Your task to perform on an android device: In the Insight Timer app, I would like to listen to Meditation for Deep sleep so i can have a peaceful night's rest.
Image 0: 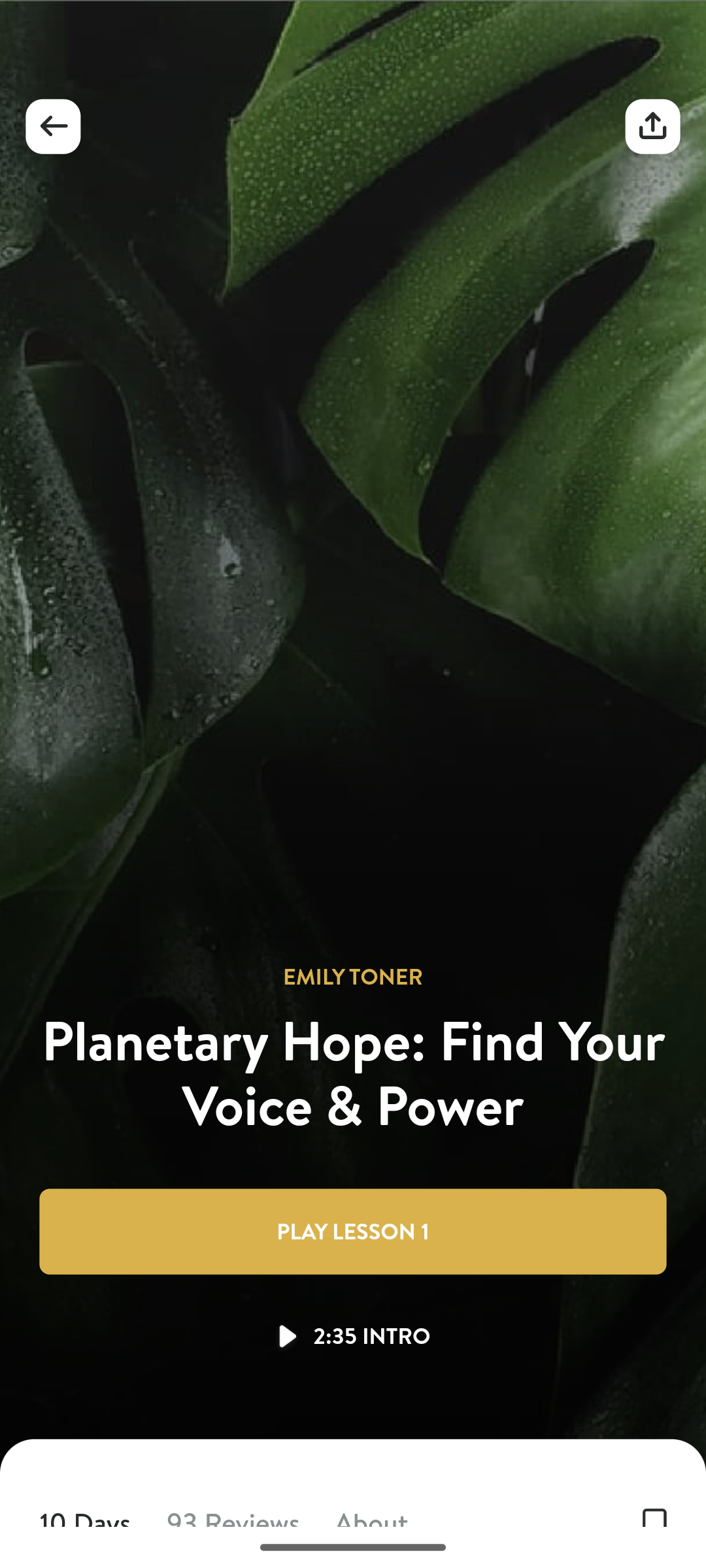
Go back to the home page of the app
Step 0: press back button
Image 1: 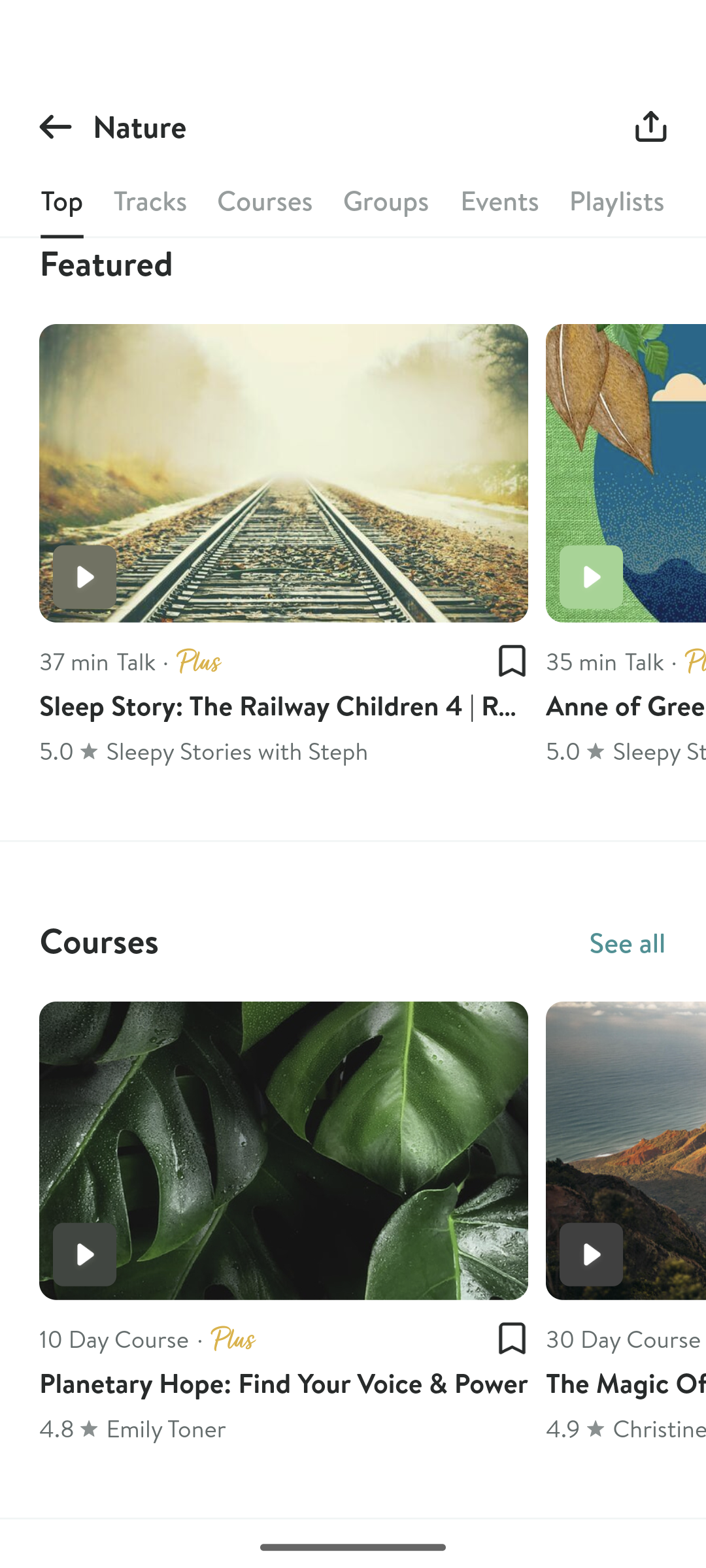
Go back to the home page of the app
Step 1: press back button
Image 2: 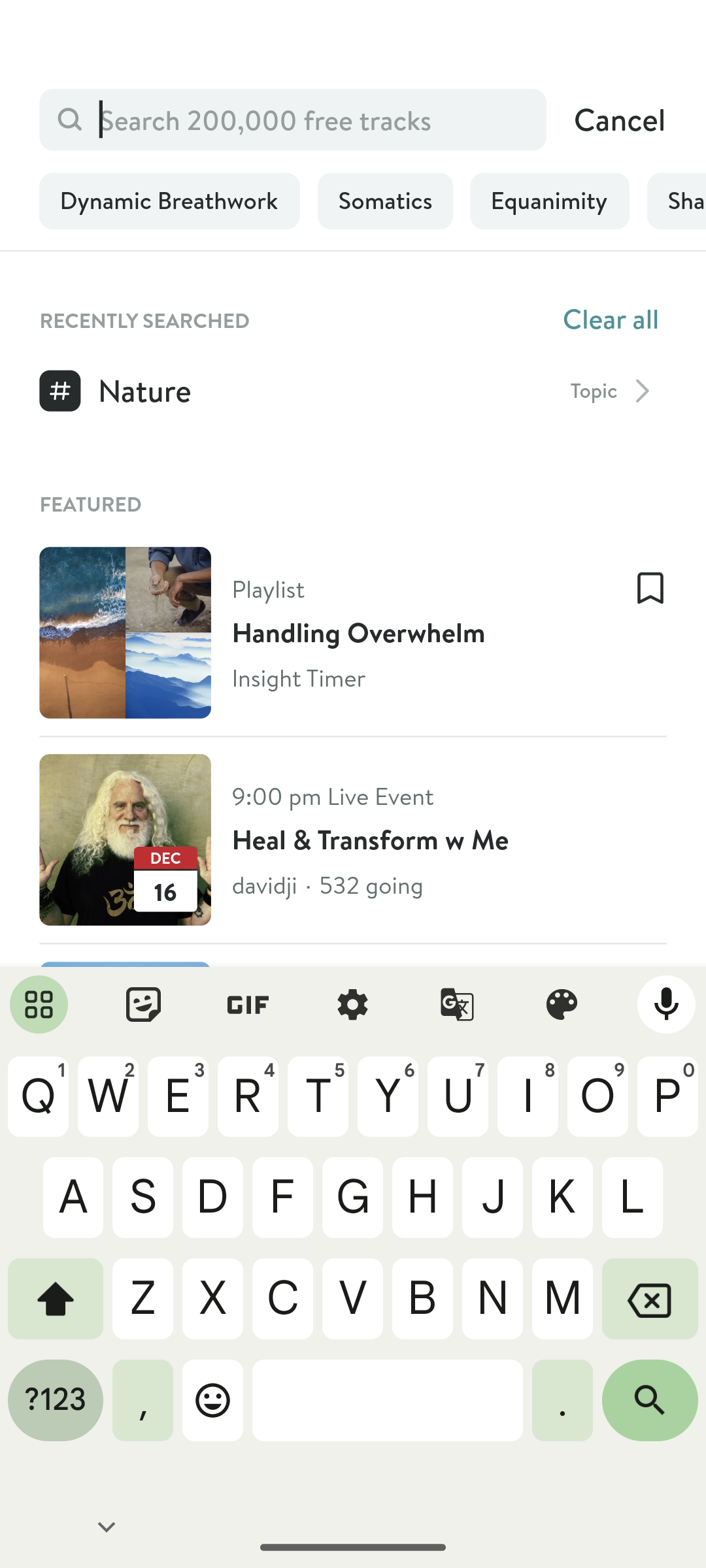
Go back to the home page of the app
Step 2: press back button
Image 3: 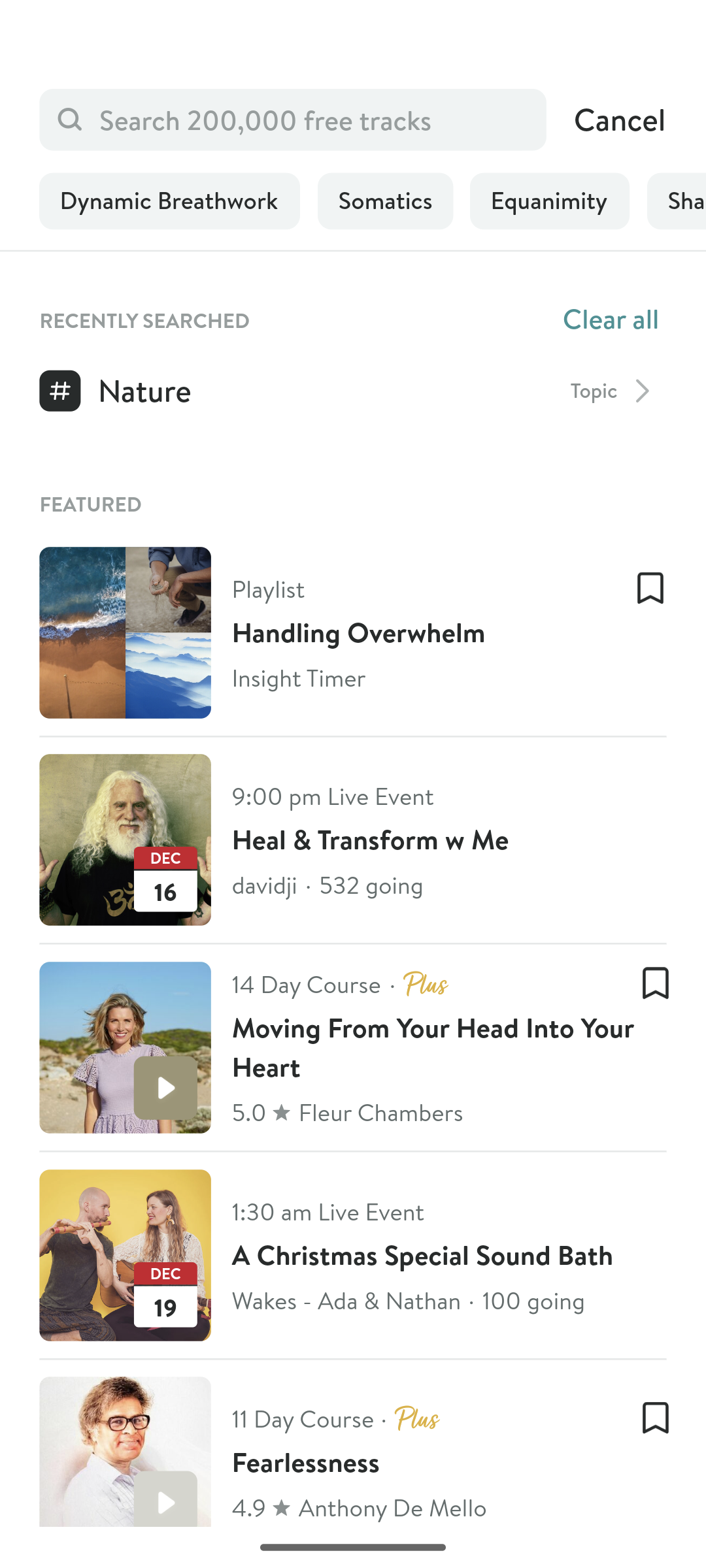
Go back to the home page of the app
Step 3: press back button
Image 4: 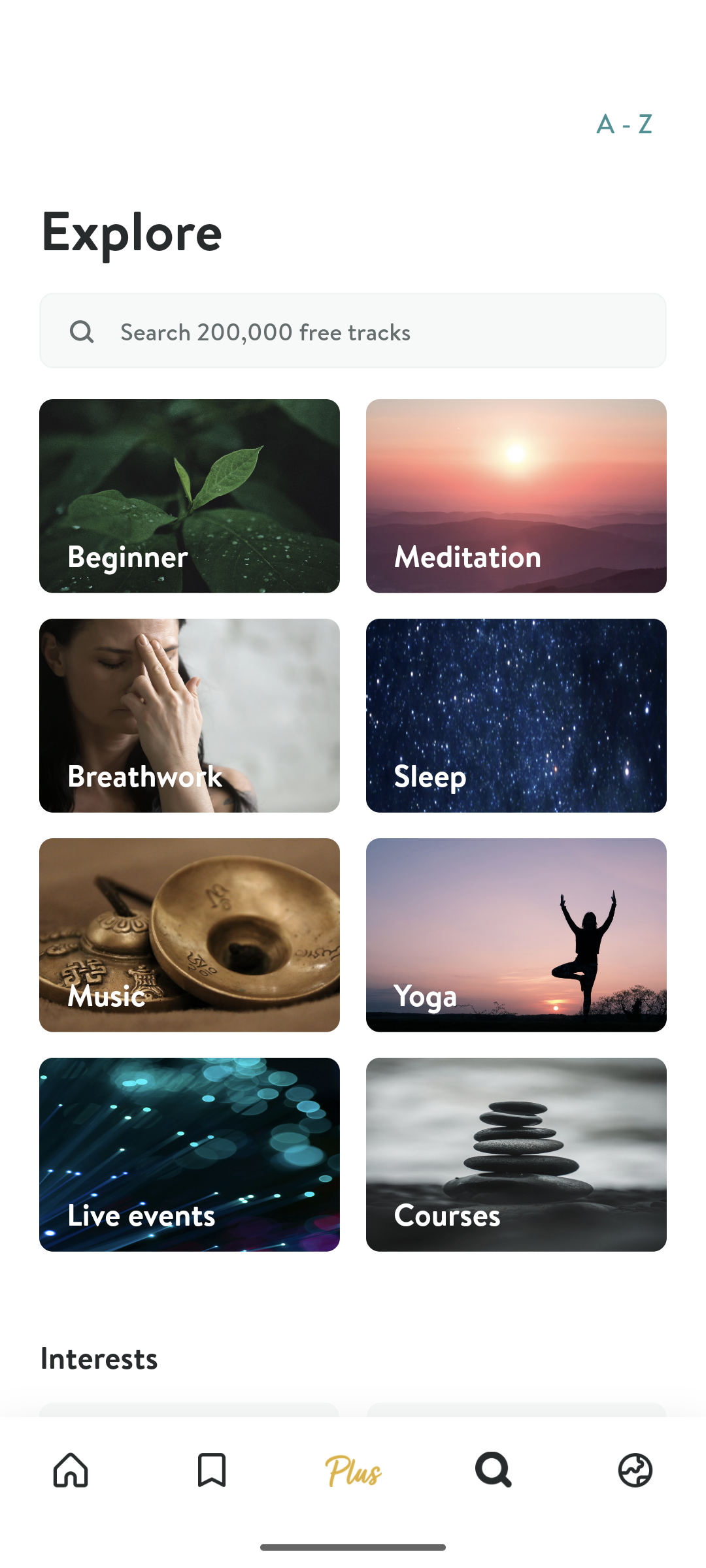
Click on the Sleep option
Step 4: click (516, 715)
Image 5: 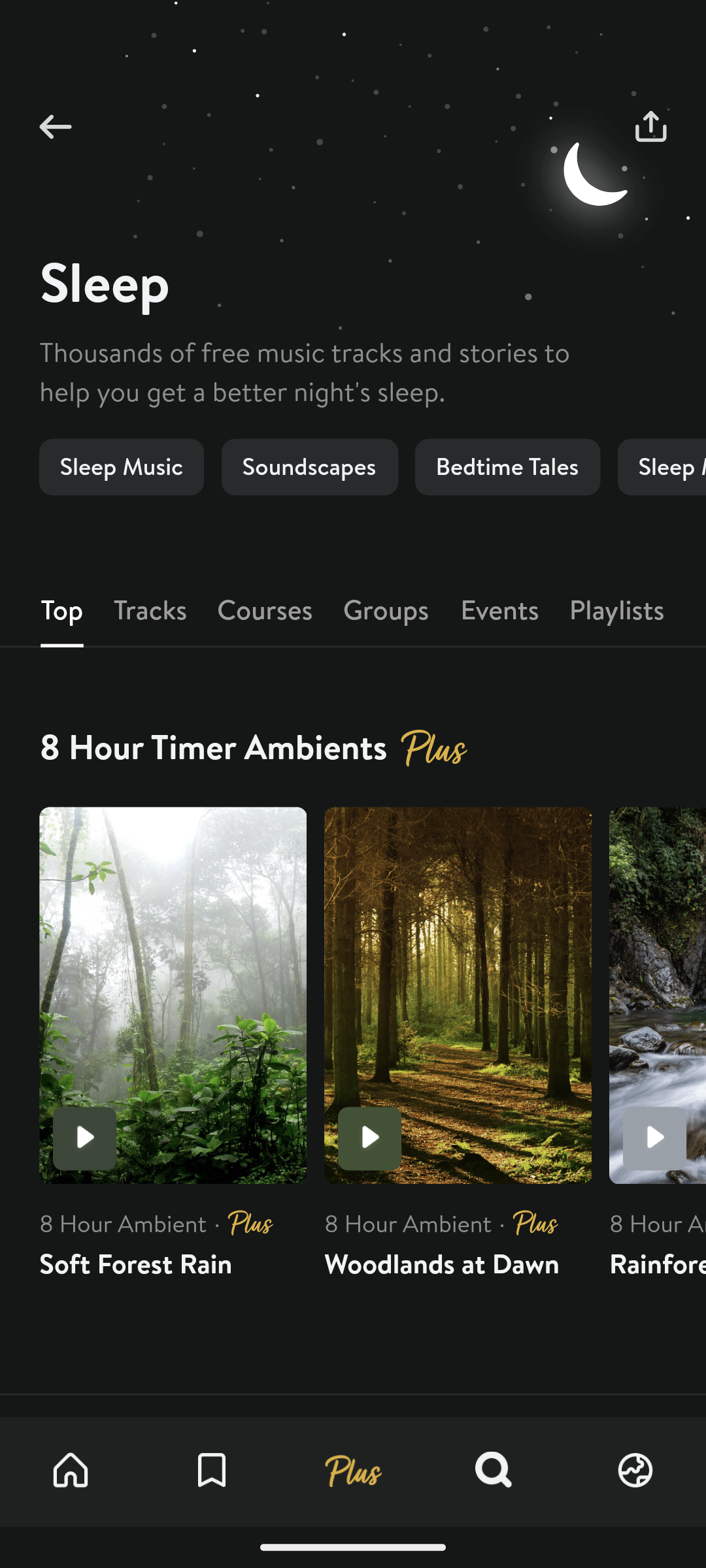
Swipe up to view Deep Sleep meditation option
Step 5: scroll down
Image 6: 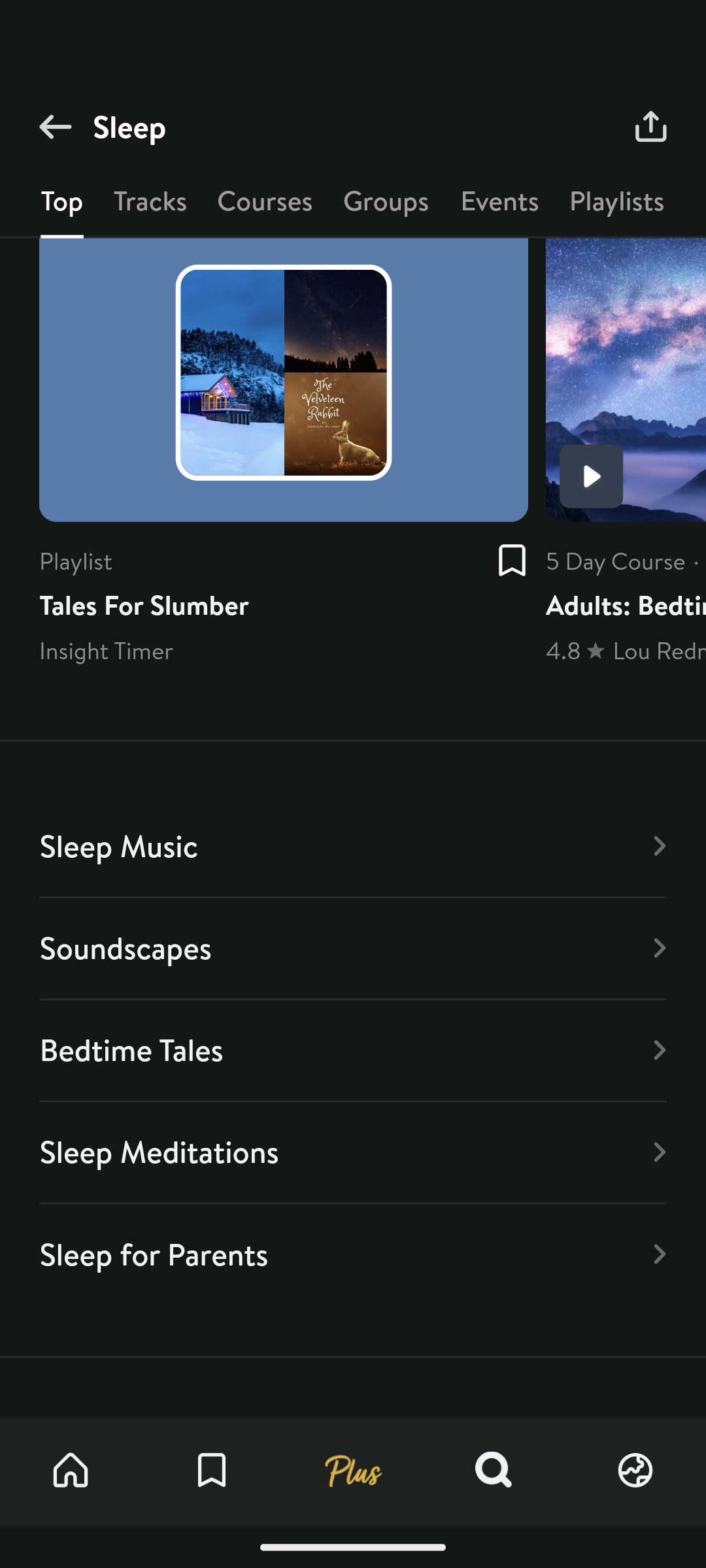
Swipe up to view Deep Sleep meditation option
Step 6: scroll down
Image 7: 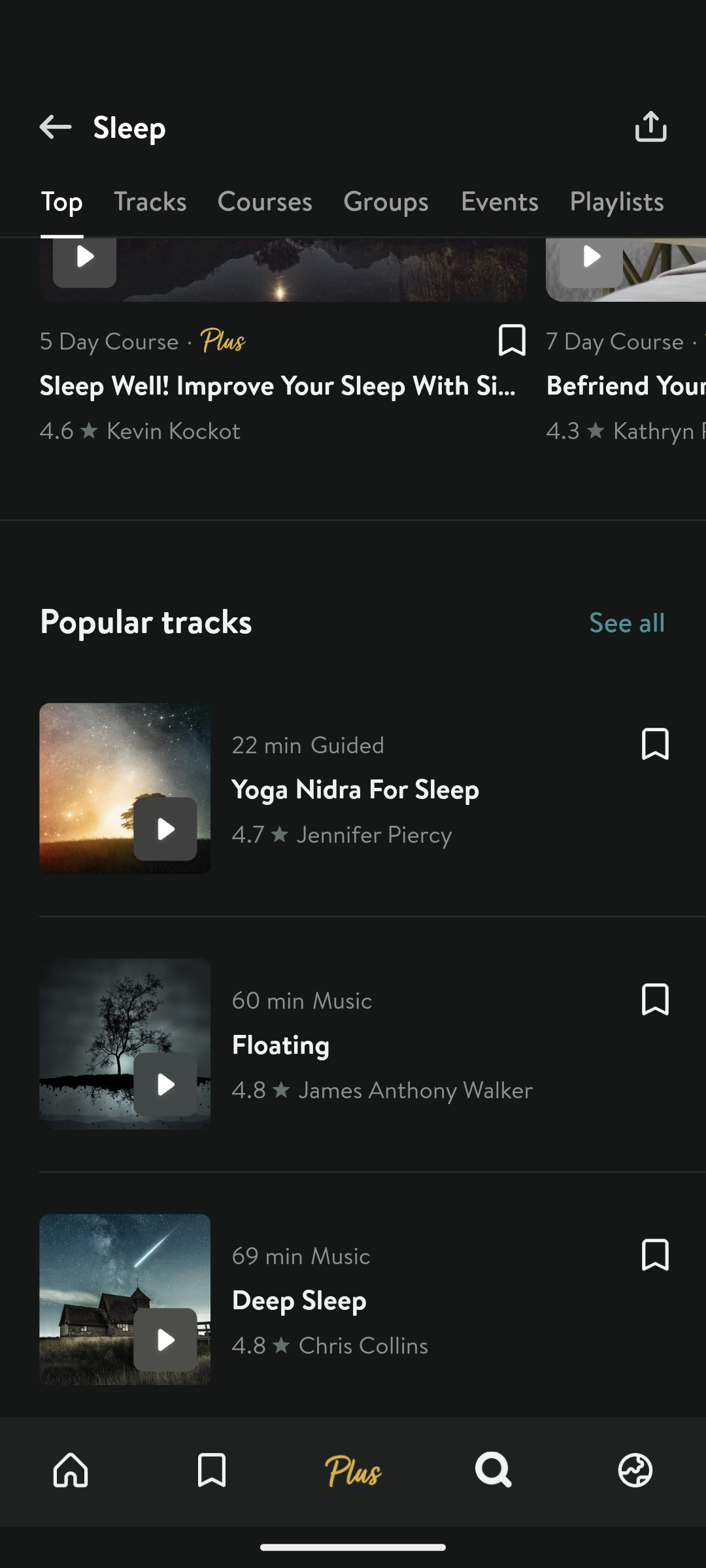
Click on the Deep Sleep option
Step 7: click (373, 1299)
Image 8: 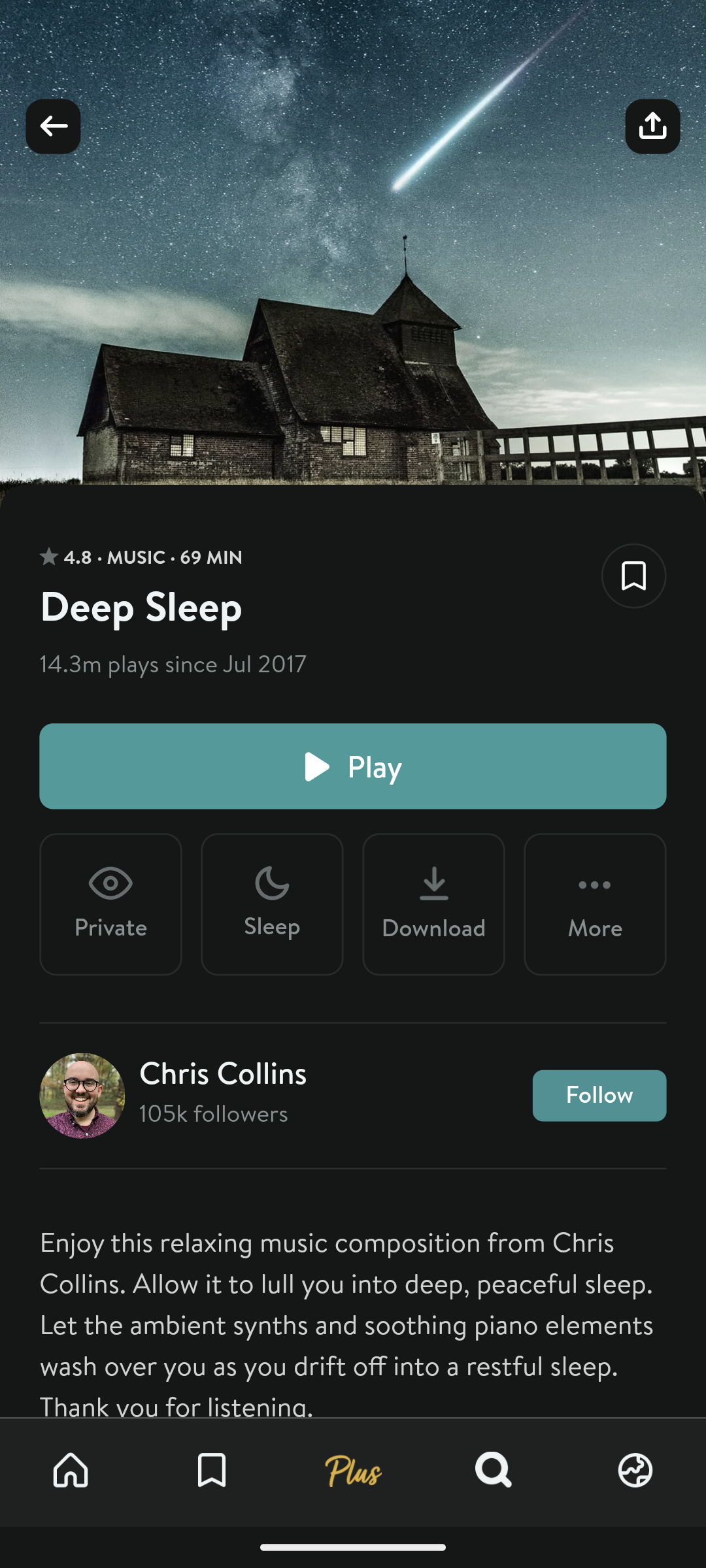
Click on the Play button
Step 8: click (352, 766)